Your task to perform on an android device: I'm taking a little trip by plane to Rio de Janeiro, one of my favourite places to visit, on November 20. Look for a single-person economy flight on Kiwi.com from Congonhos, Sao Paulo, Brazil to Rio de Janeiro-Galeao International on November 20.
Image 0: 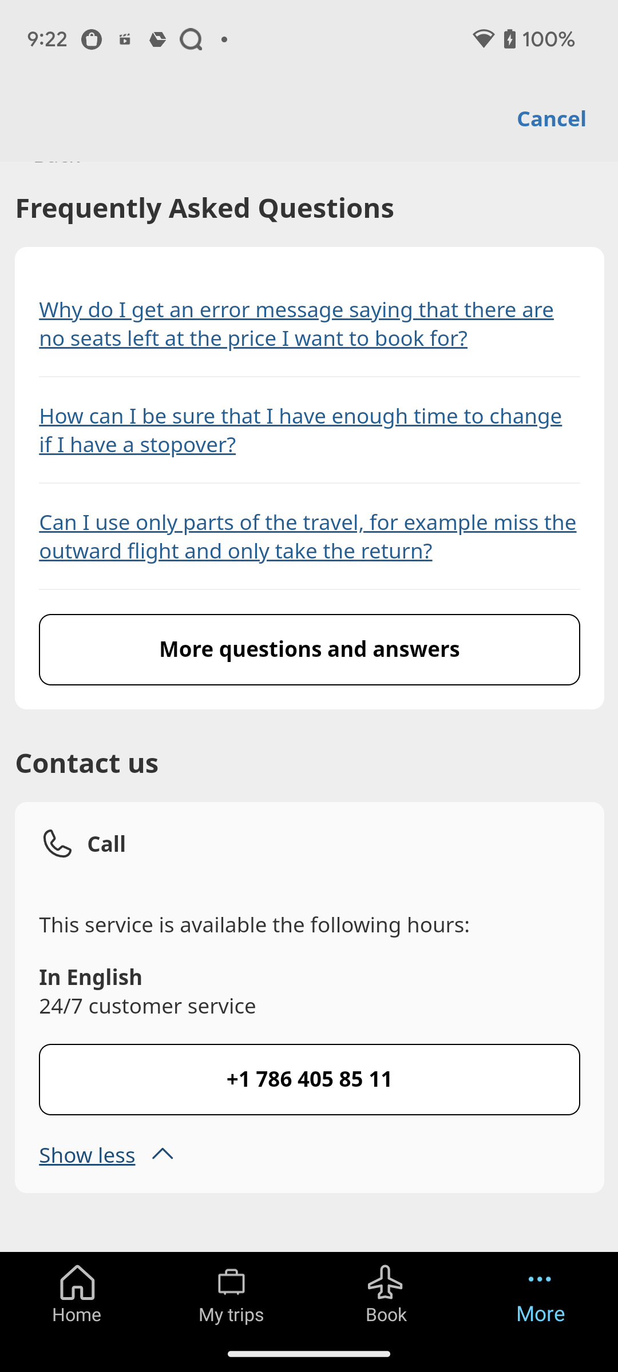
Open Kiwi.com app
Step 0: open app "Kiwi.com"
Image 1: 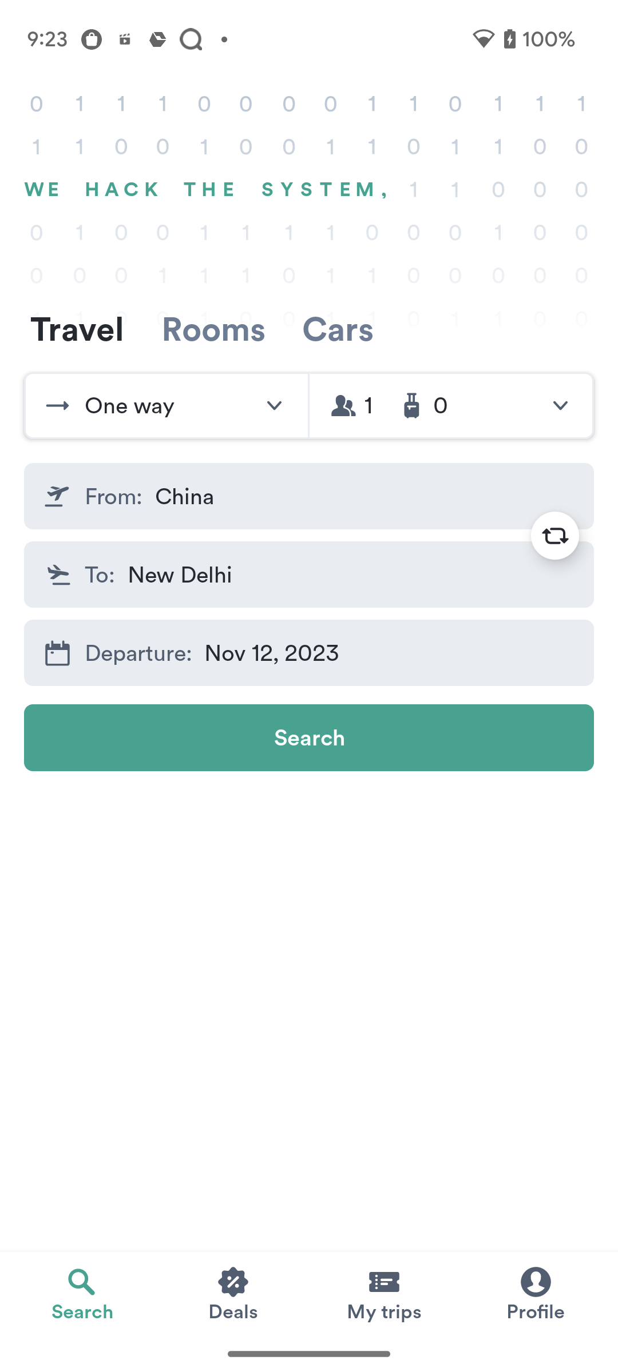
Click on the From search bar
Step 1: click (365, 496)
Image 2: 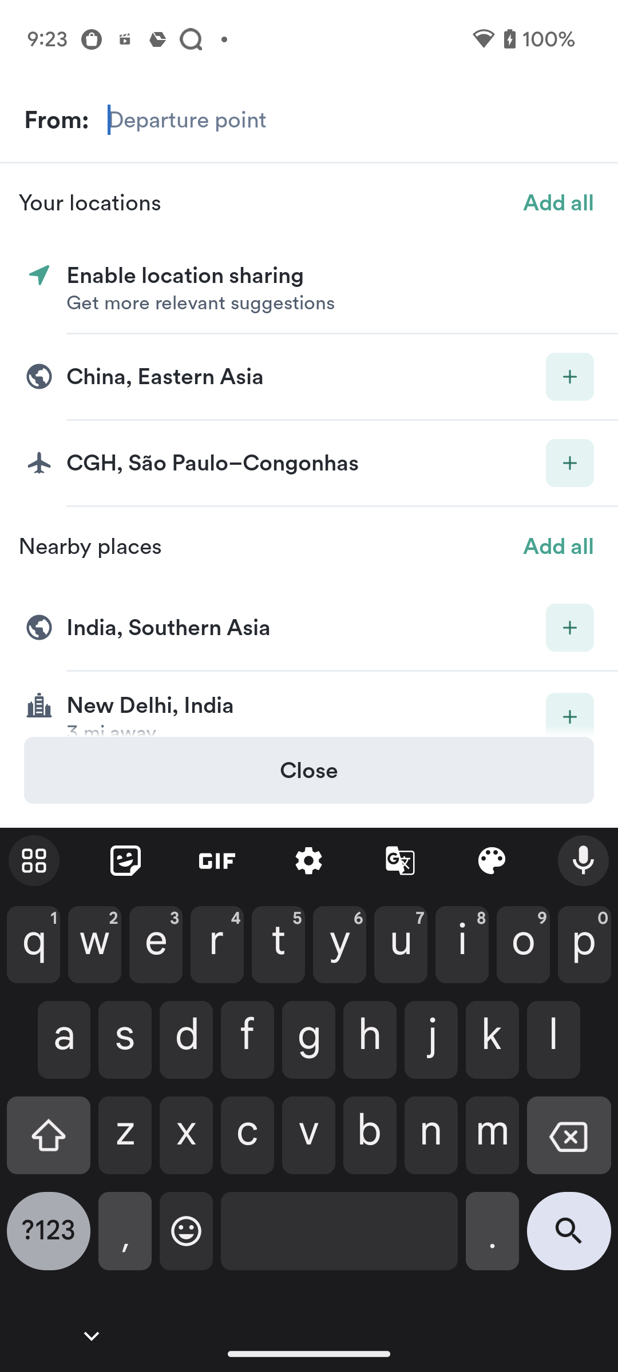
Search for Congonhos
Step 2: type "Congonhos"
Image 3: 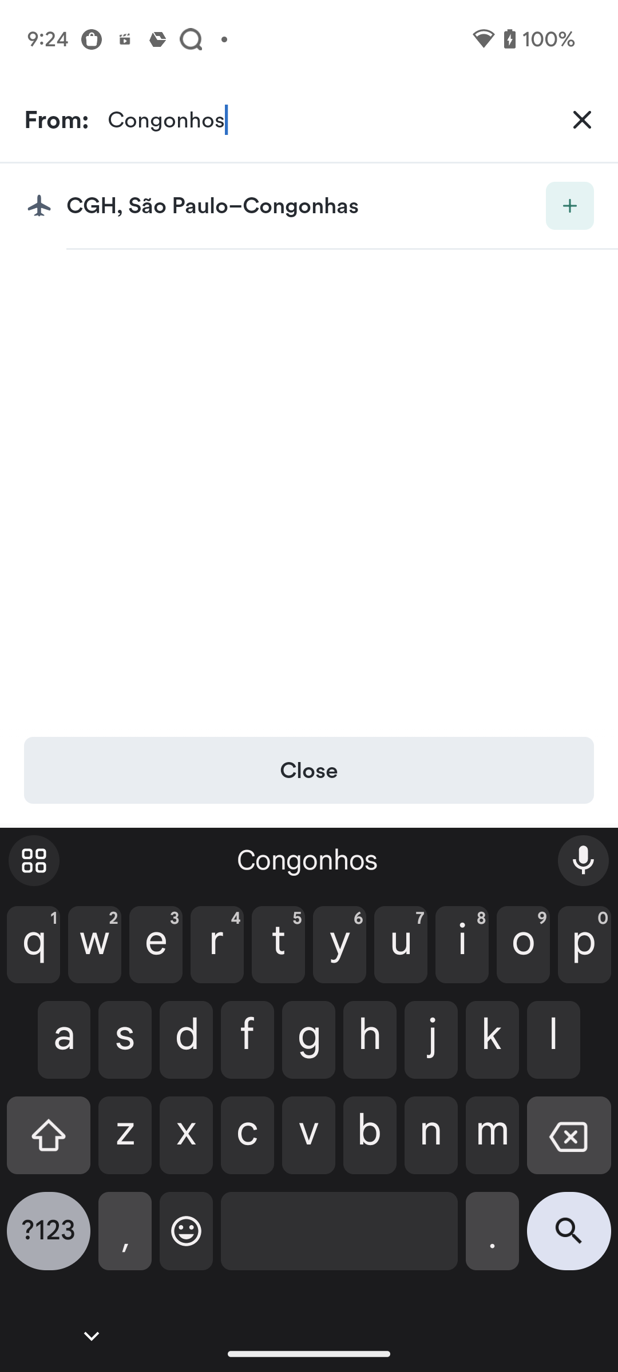
select CGH, sao Paulo- Congonhos
Step 3: click (212, 205)
Image 4: 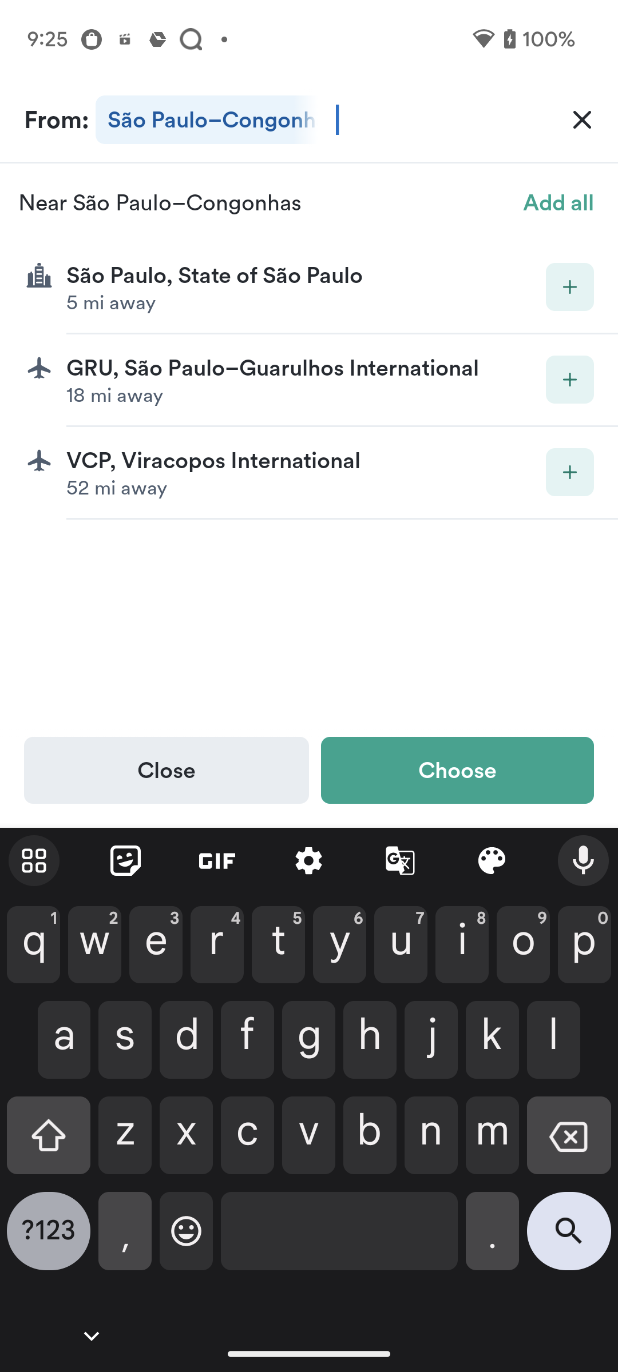
Click on Choose option
Step 4: click (457, 770)
Image 5: 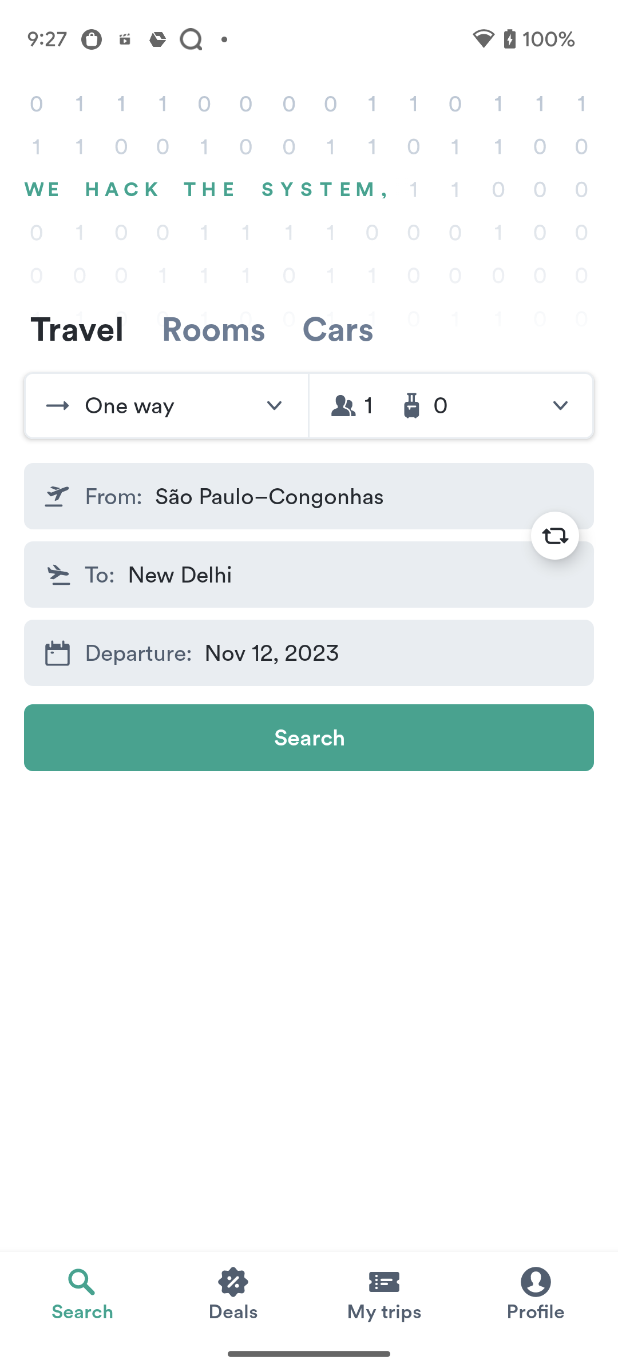
click on the To search bar
Step 5: click (351, 575)
Image 6: 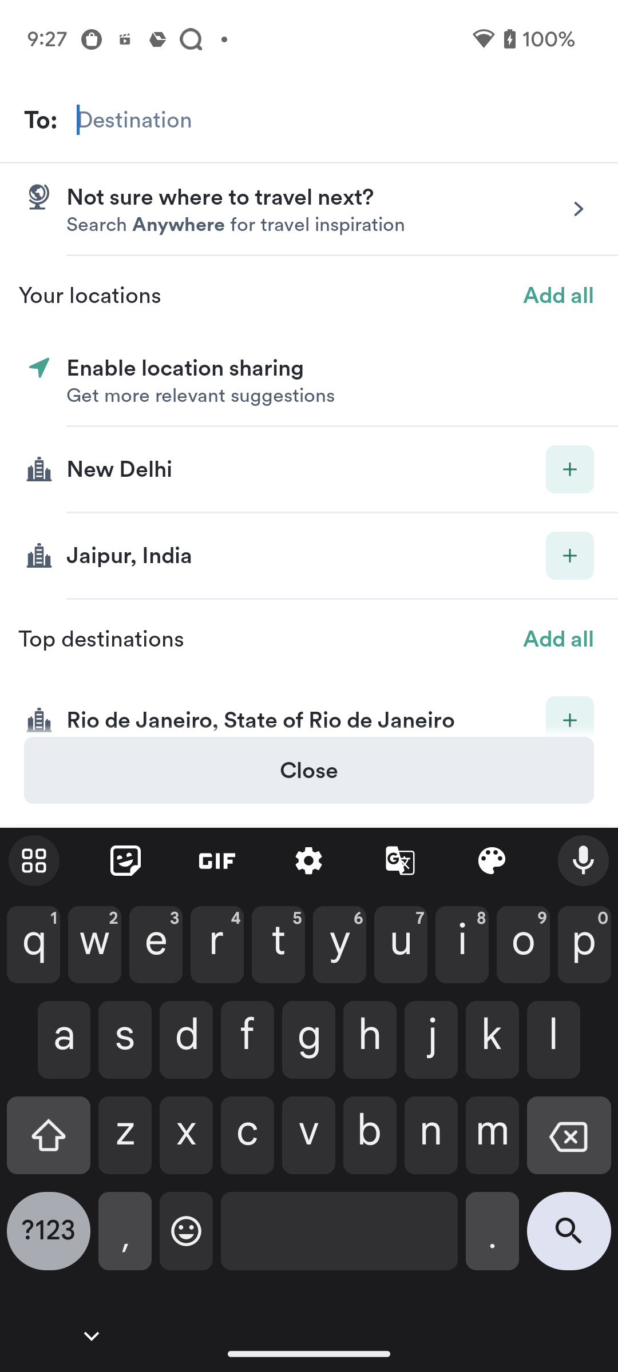
Search for Galeao
Step 6: type "Galeao"
Image 7: 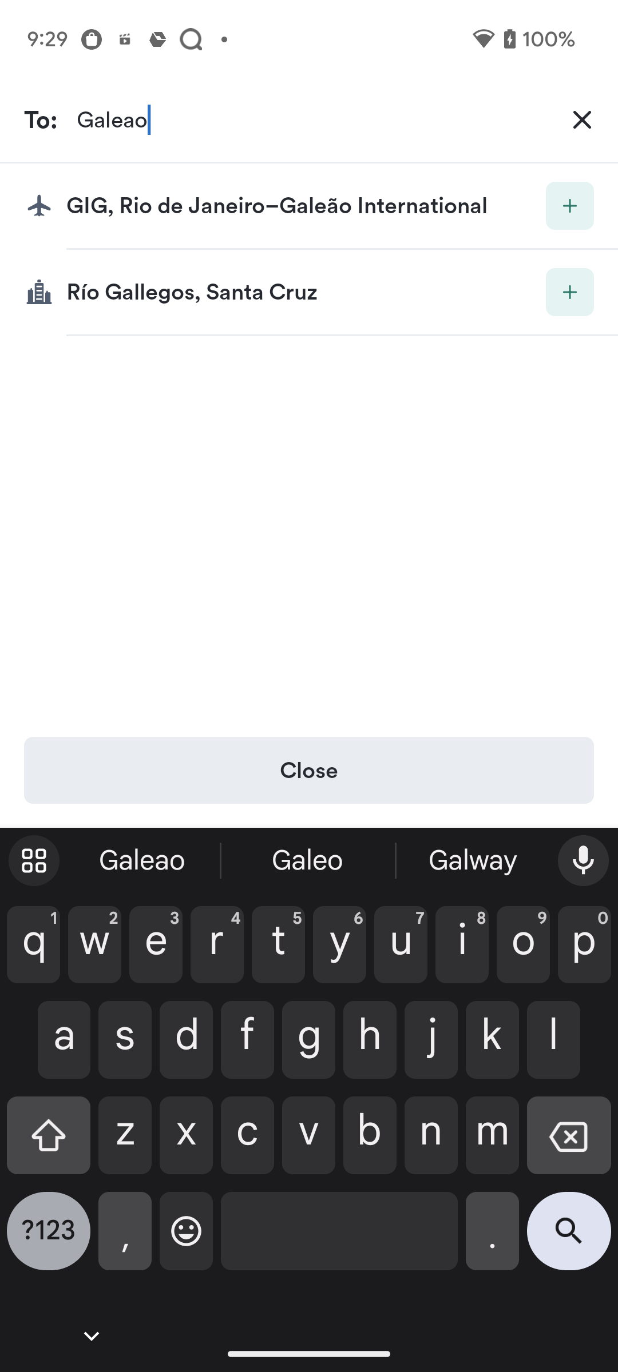
select GIG, Rio de Janeiro-Galeao International 
Step 7: click (276, 205)
Image 8: 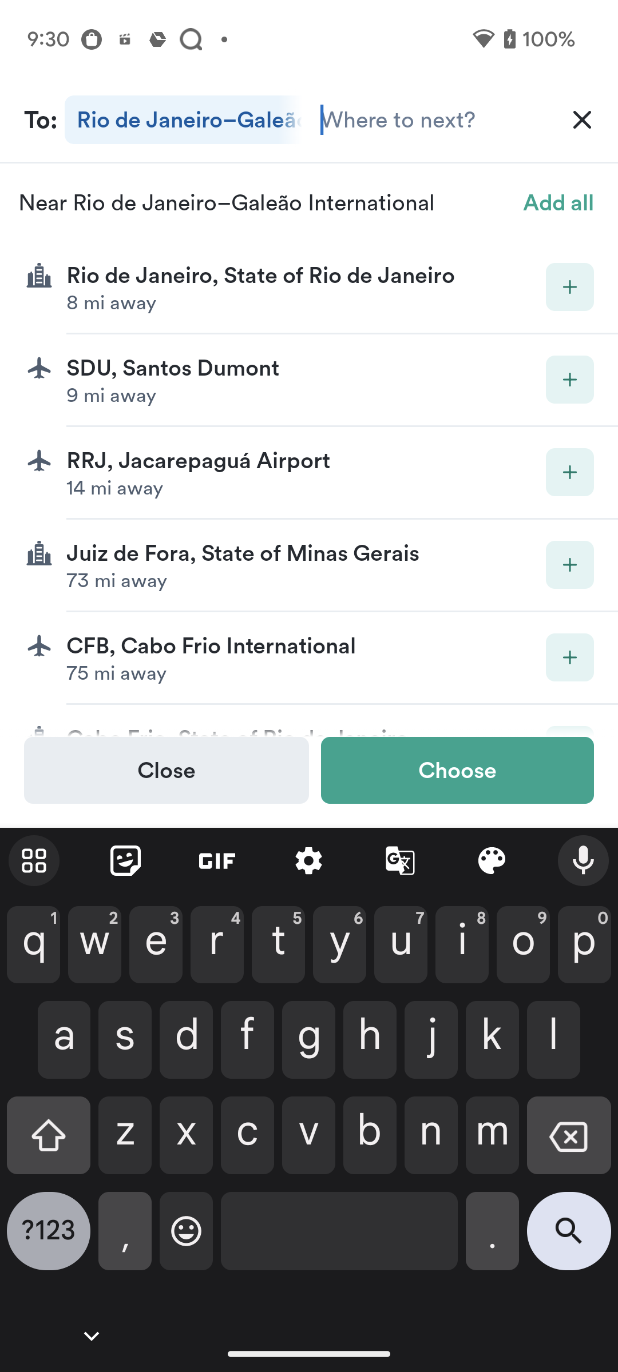
Click on Choose option
Step 8: click (457, 770)
Image 9: 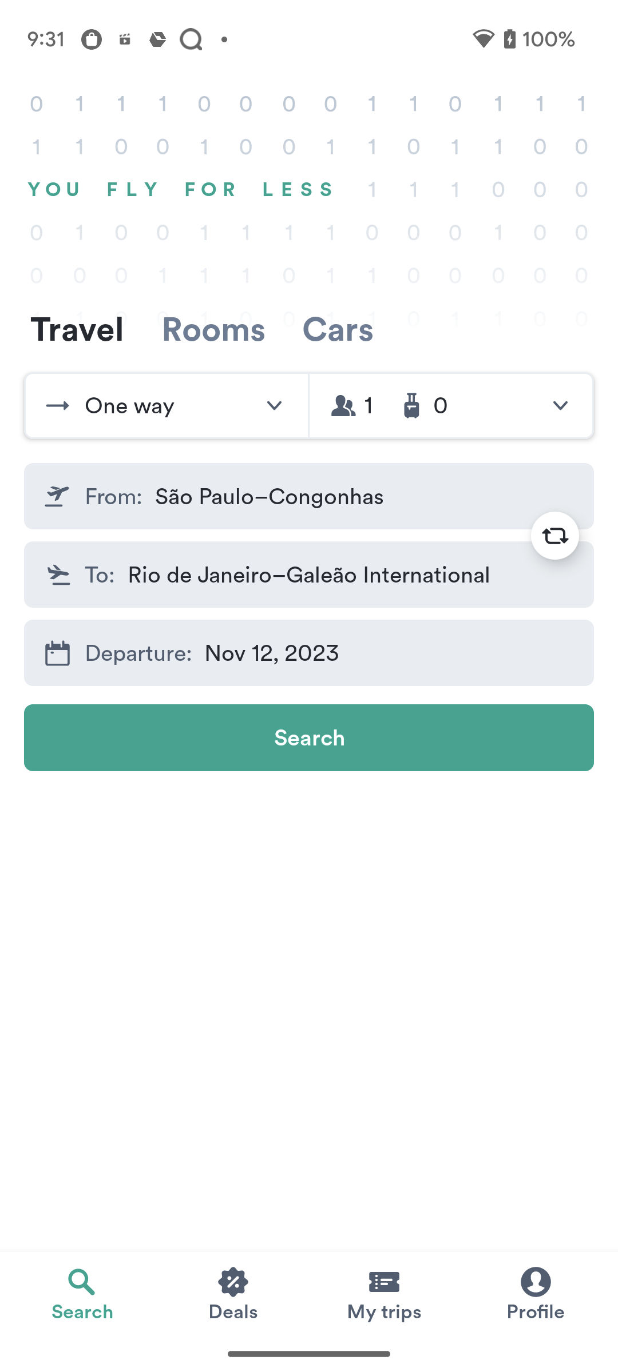
go to the departure date section
Step 9: click (390, 653)
Image 10: 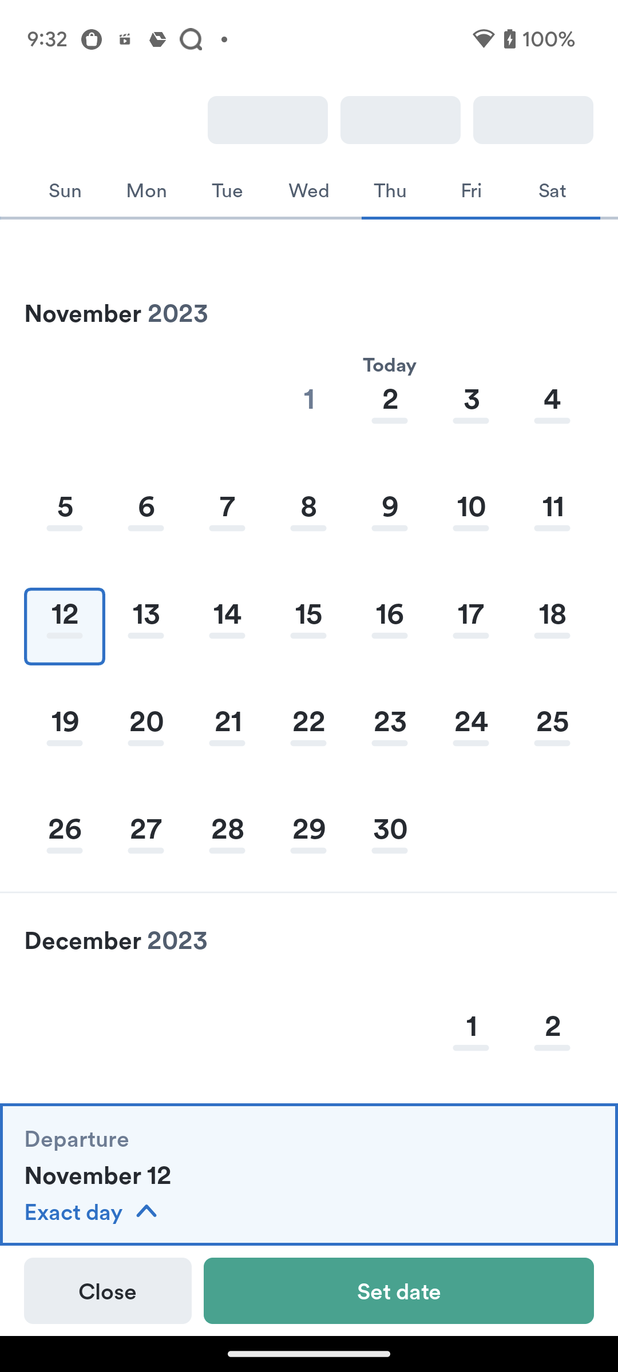
select date as November 20
Step 10: click (149, 723)
Image 11: 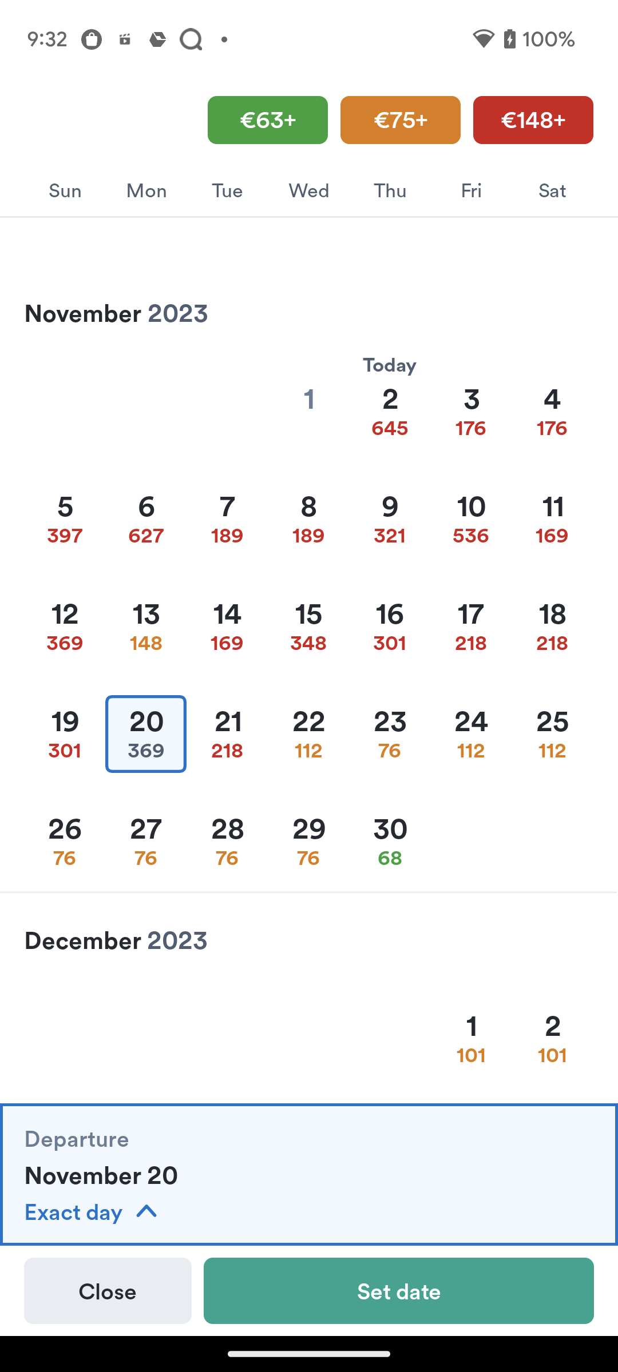
Click on set date at the bottom right corner of the screen
Step 11: click (399, 1290)
Image 12: 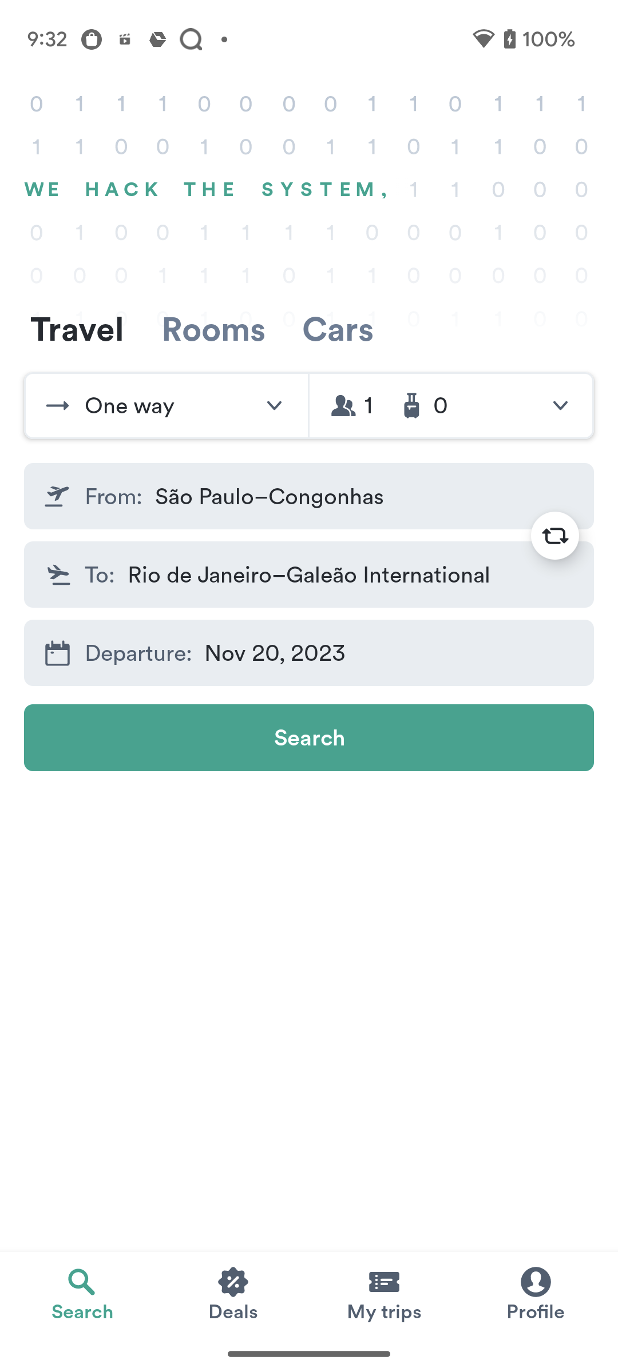
Click on the Search option
Step 12: click (308, 737)